Your task to perform on an android device: Get the timetable of the buses that include the fewest transfers from Indira Gandhi International Airport to New Delhi Railway Station Gate 1 using the Moovit app.
Image 0: 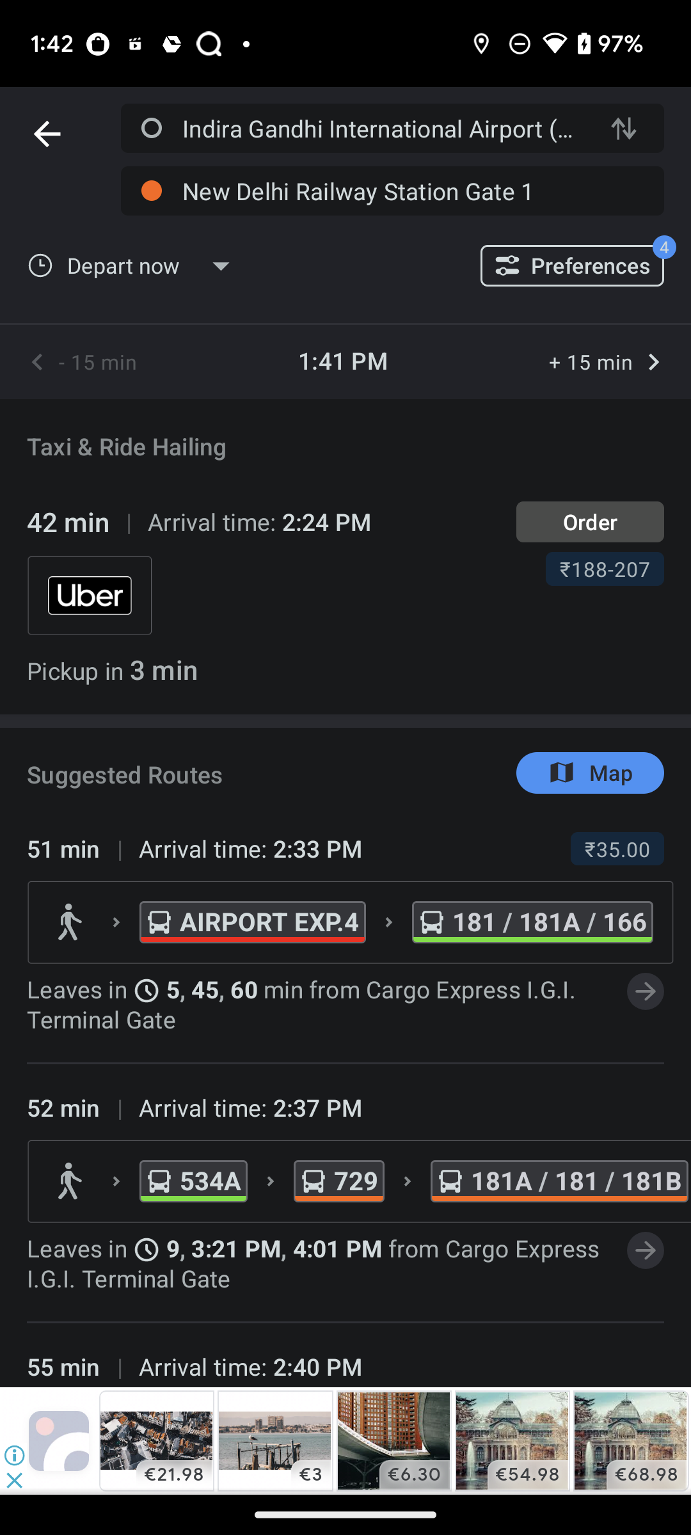
Click on the preferences option
Step 0: click (572, 265)
Image 1: 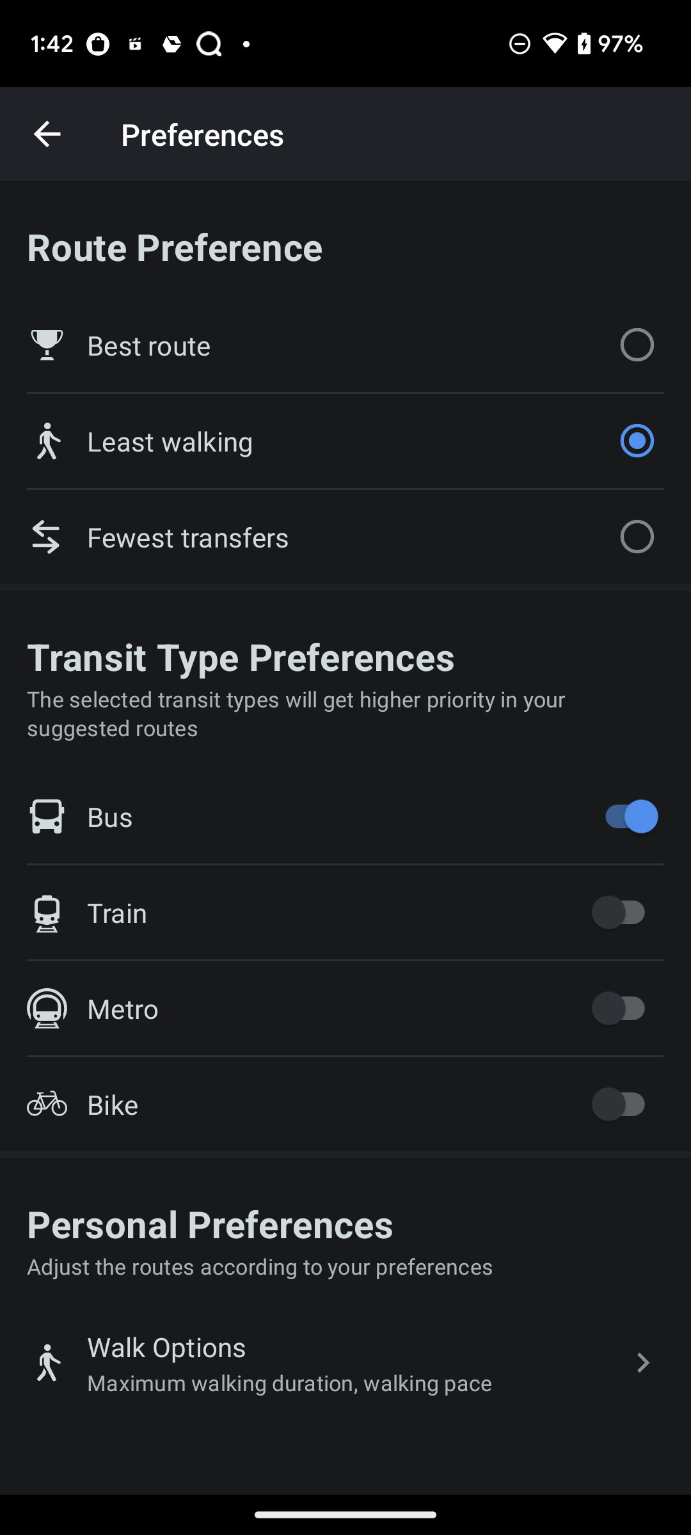
select Route preference as Fewest Transfers
Step 1: click (345, 537)
Image 2: 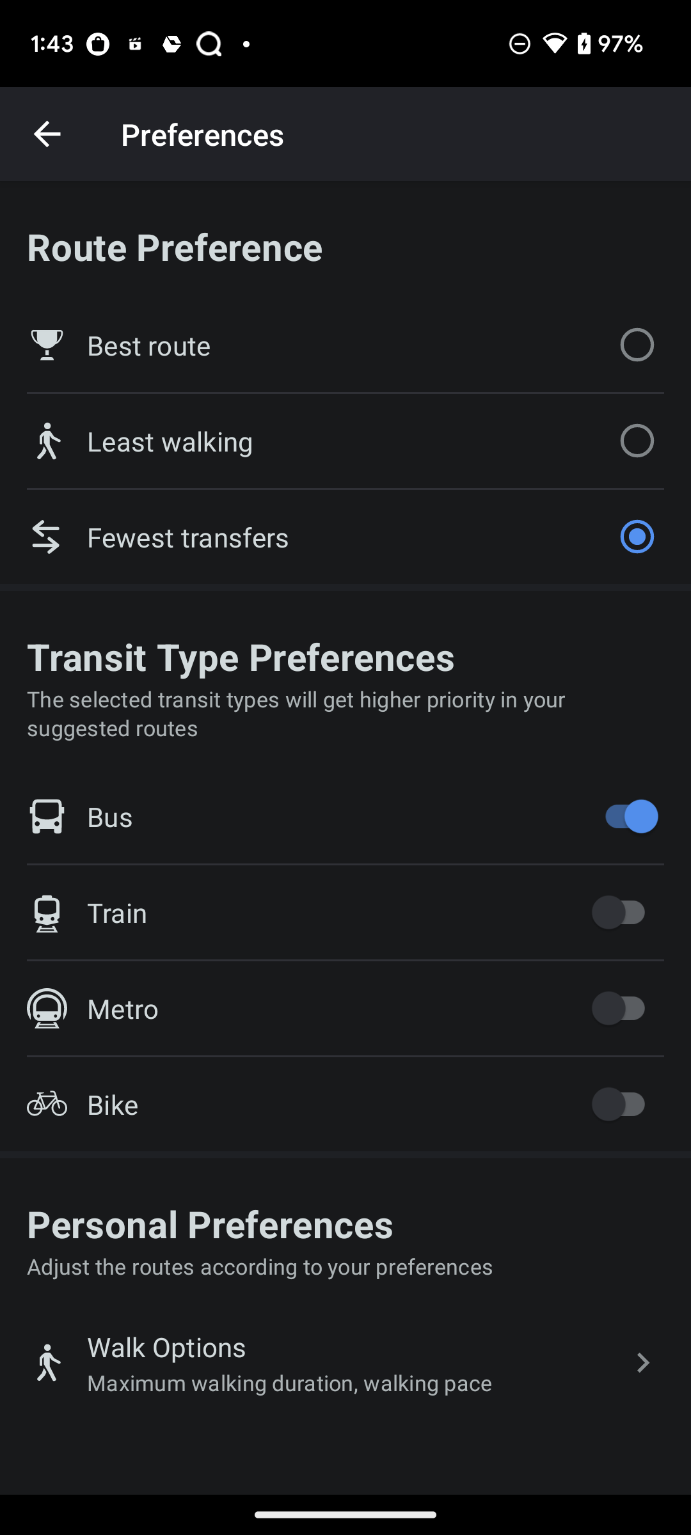
go back to the previous page
Step 2: press back button